Your task to perform on an android device: Add text Welcome to the slide in Google Slides
Image 0: 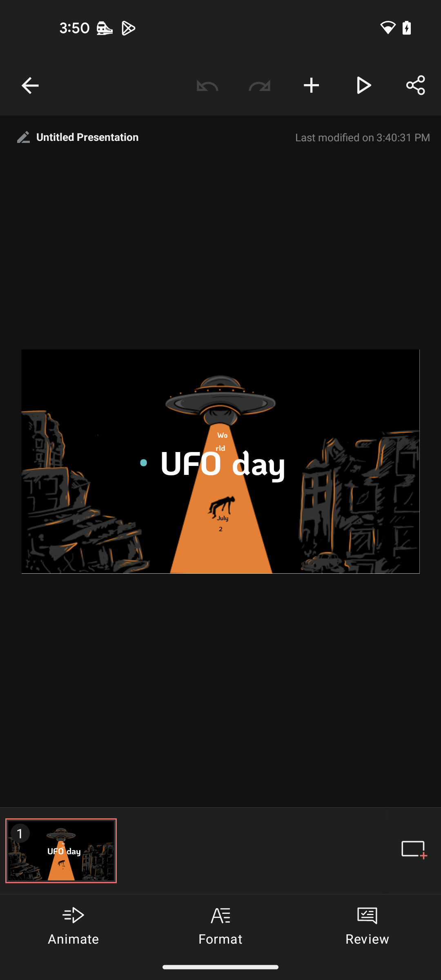
Open the Google Slide app
Step 0: open app "Slides"
Image 1: 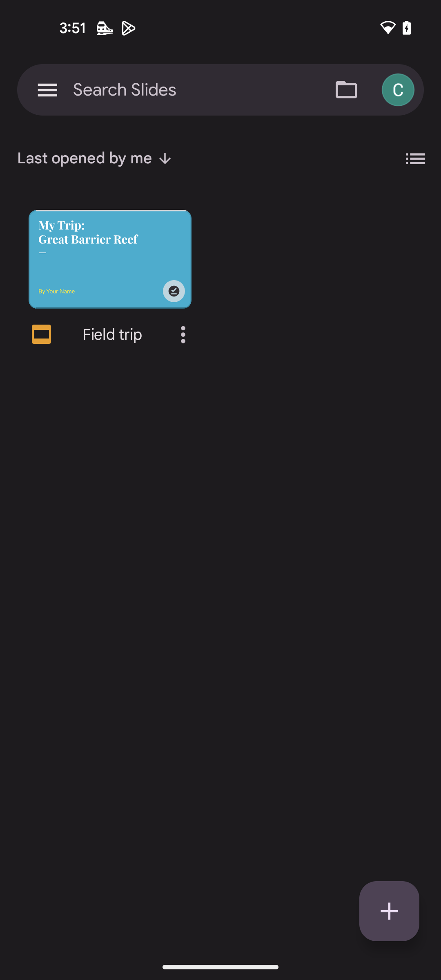
Open the Field trip slide
Step 1: click (109, 259)
Image 2: 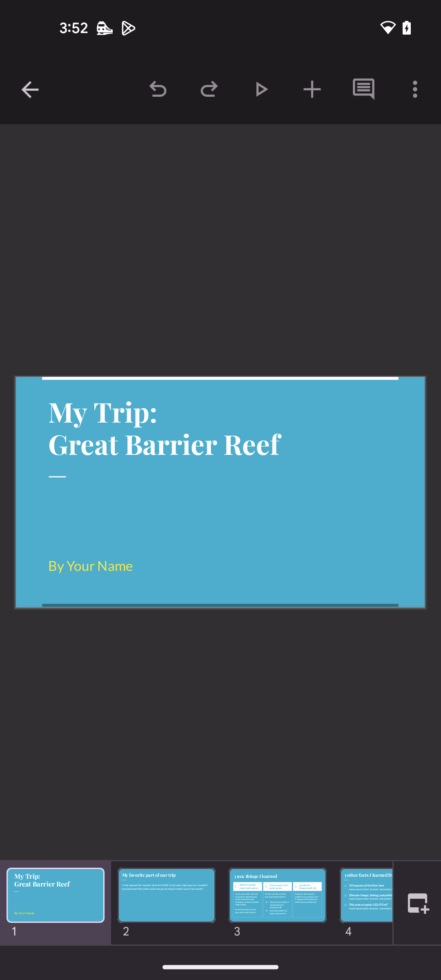
Click on the Plus icon at the top right side
Step 2: click (312, 89)
Image 3: 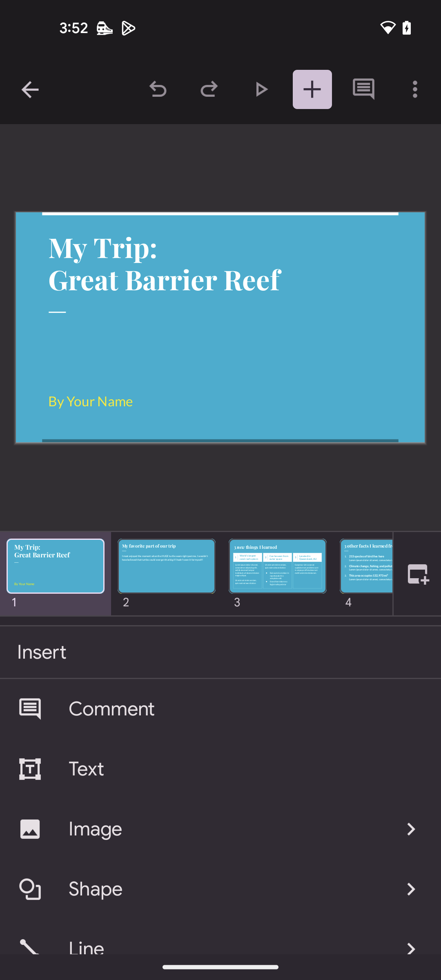
Click on Text option
Step 3: click (246, 768)
Image 4: 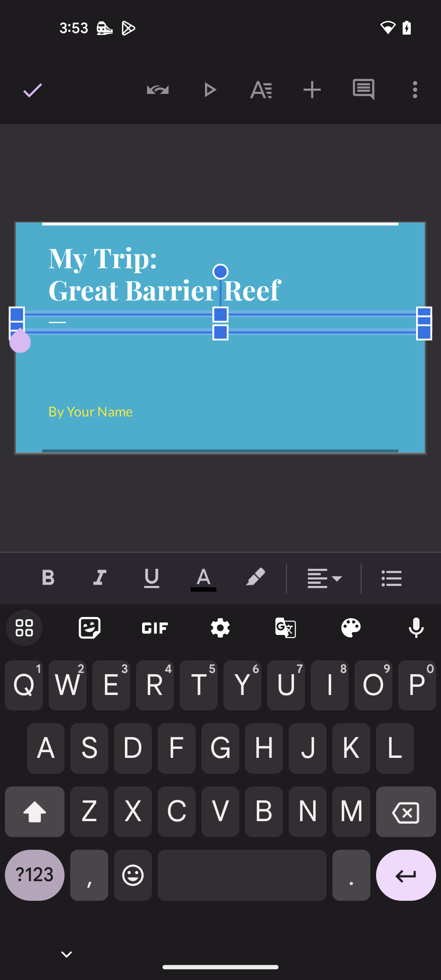
Type Welcome
Step 4: type "Welcome"
Image 5: 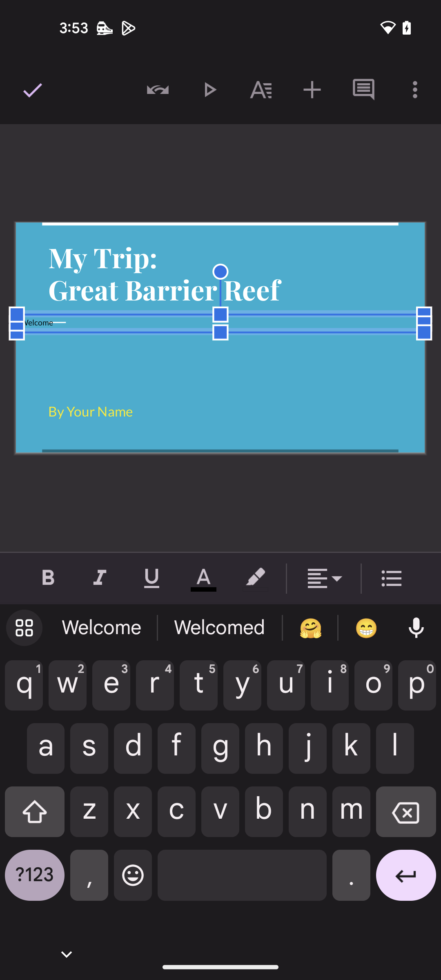
Click on Tick icon at the top left corner
Step 5: click (30, 89)